Your task to perform on an android device: On the Flipkart app, look for a 3-piece Tuxido for kids Pricing between 1000 and 1500 as Gift for my child on his 5th birthday .
Image 0: 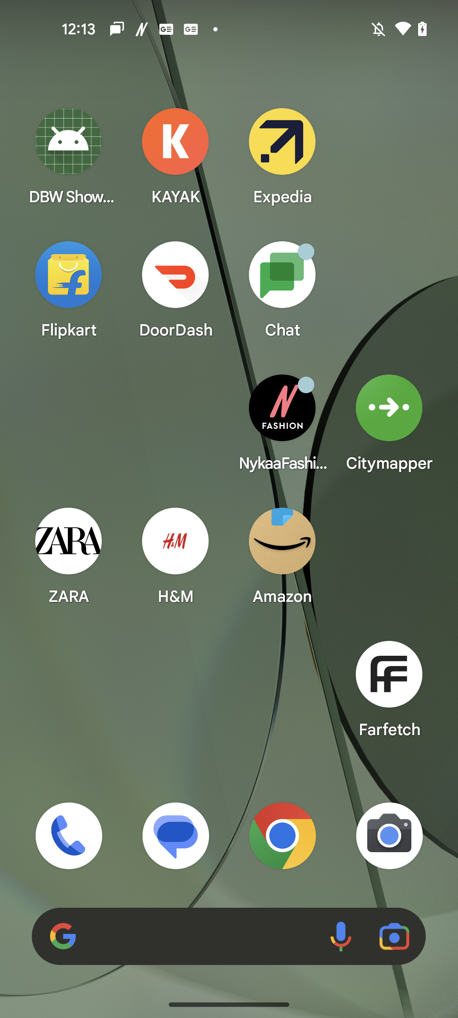
Open the Flipkart app
Step 0: open app "Flipkart"
Image 1: 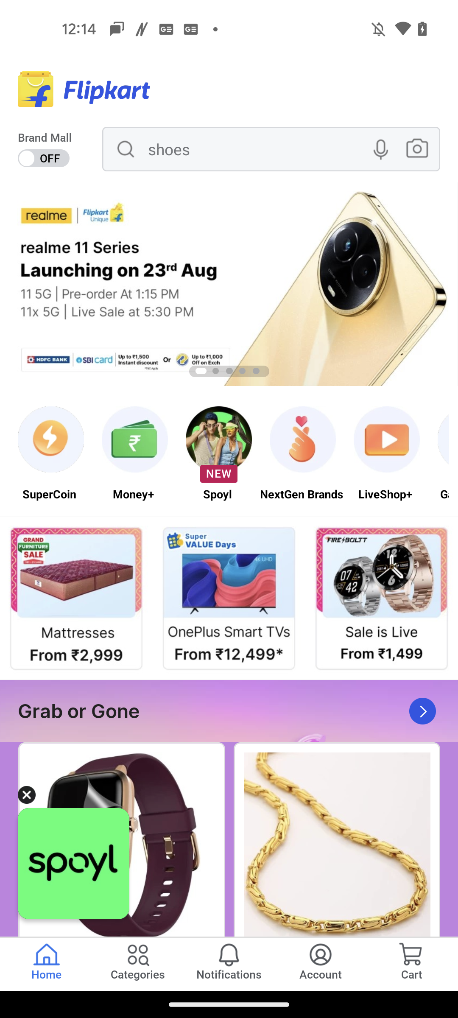
Go to the search bar at the top of the screen
Step 1: click (193, 145)
Image 2: 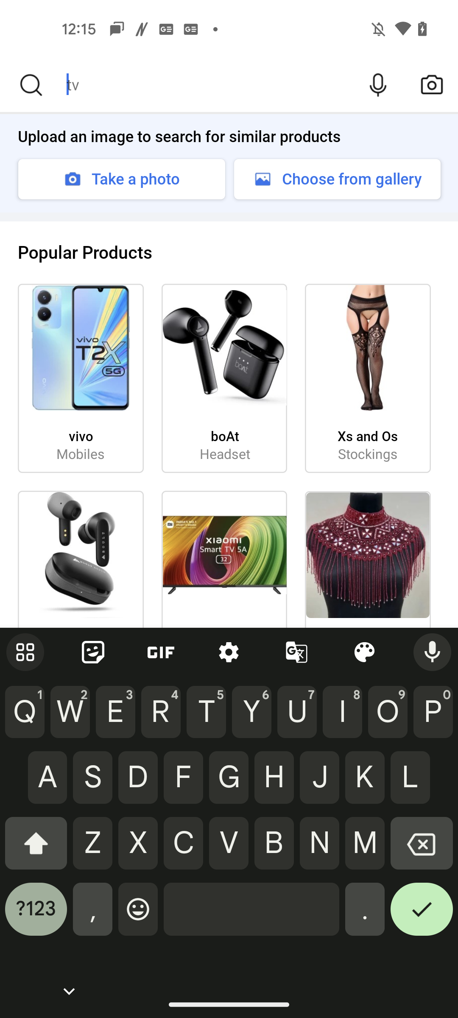
Search for 3-piece Tuxido for boy kids
Step 2: type "3-piece Tuxido for boy kids"
Image 3: 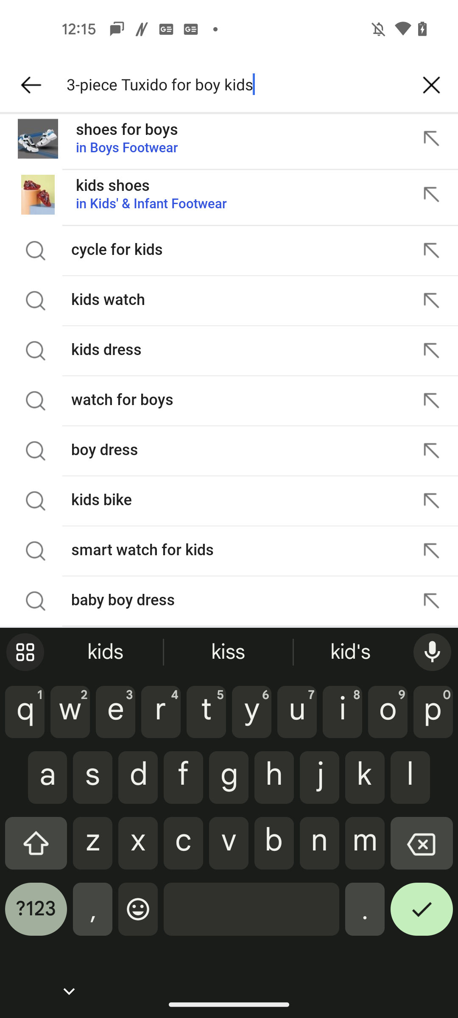
Click on the tick button at the bottom right corner of the keyboard 
Step 3: click (422, 915)
Image 4: 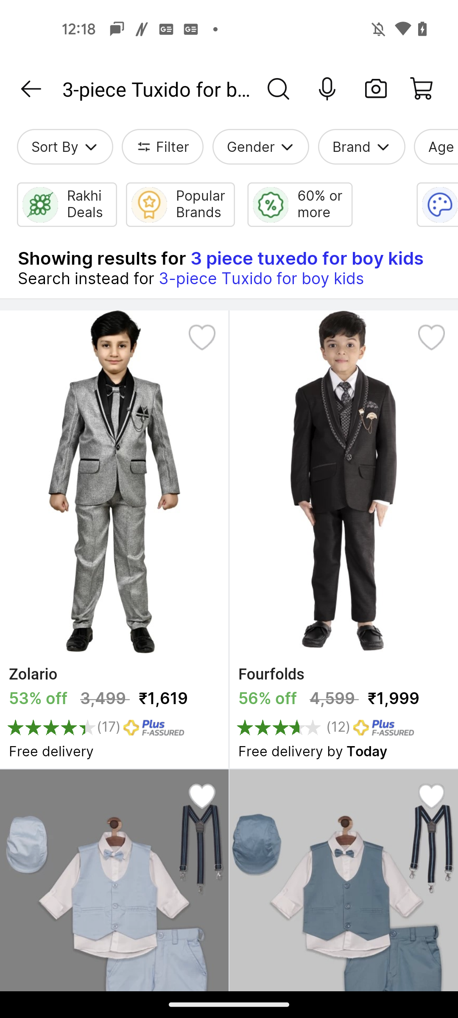
Click on the Filter button
Step 4: click (173, 147)
Image 5: 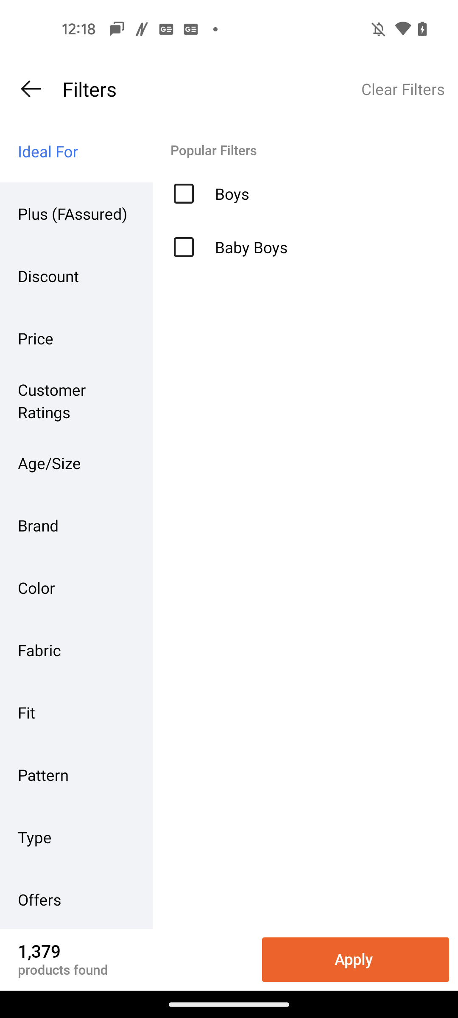
Go to the Price filter option
Step 5: click (76, 338)
Image 6: 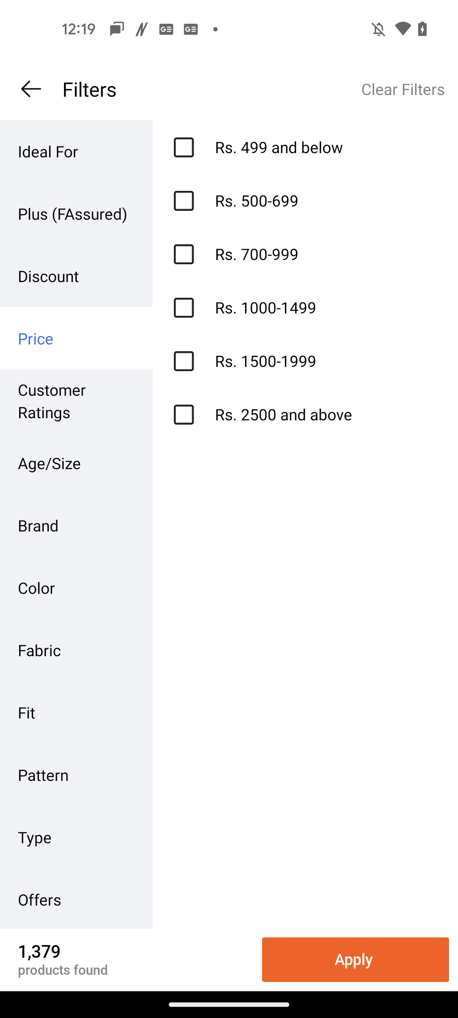
Select the Price filter of Rs 1000-1499 
Step 6: click (184, 308)
Image 7: 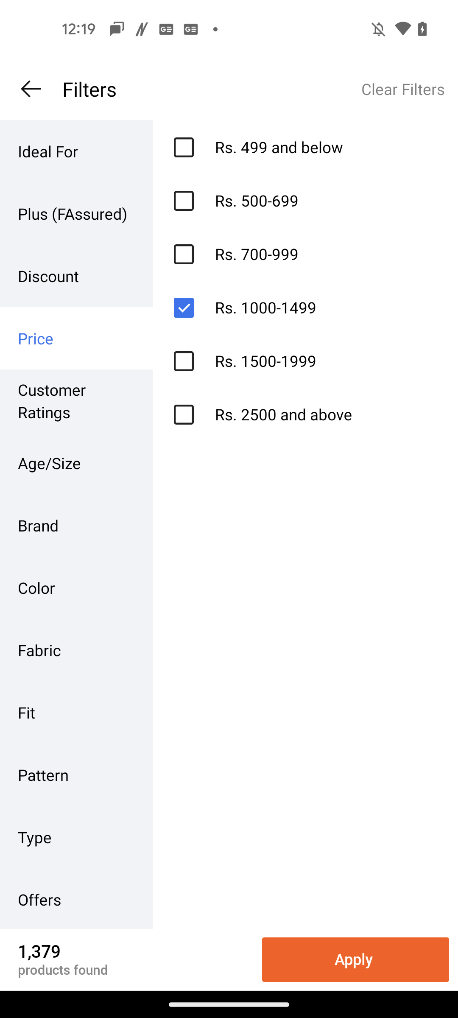
Click on the Apply button at the bottom right corner of the screen
Step 7: click (325, 958)